Your task to perform on an android device: Show me the Le Smash Food truck restaurant menus.
Image 0: 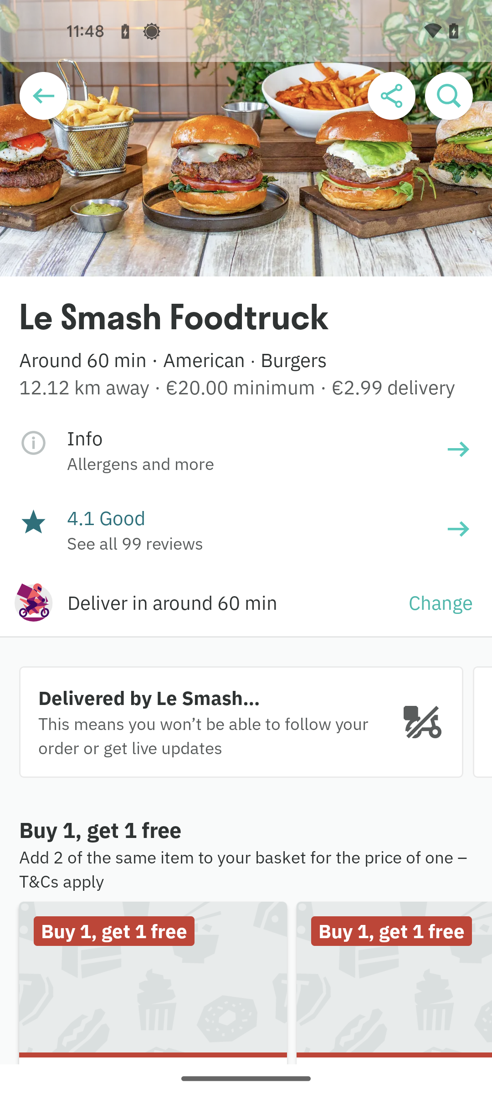
Swipe up to view the menu
Step 0: scroll down
Image 1: 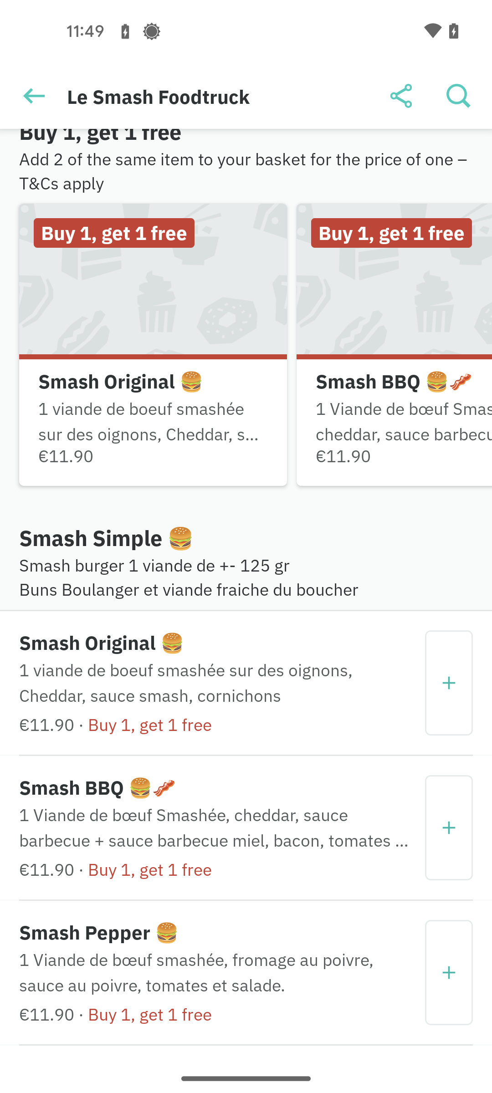
Swipe up to view the menu
Step 1: scroll down
Image 2: 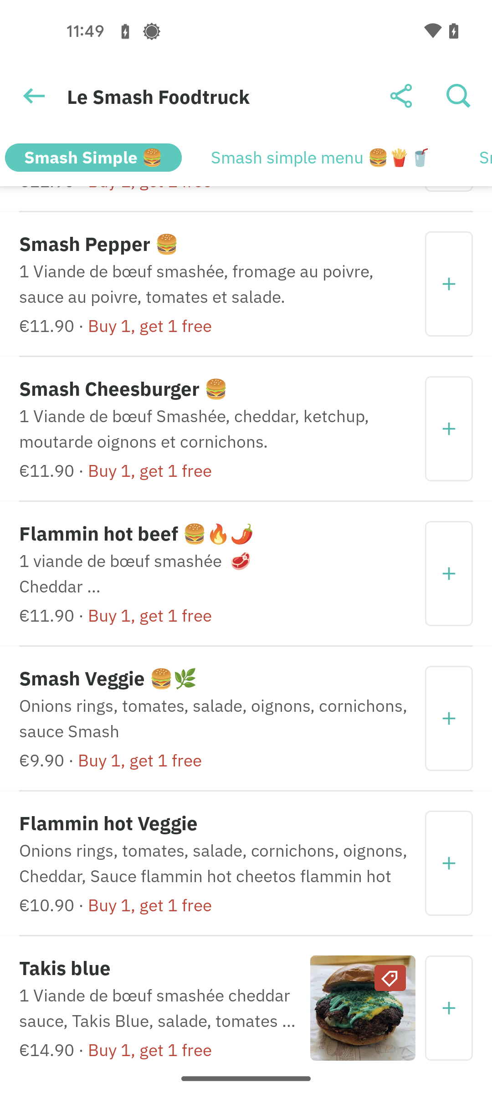
Swipe up to view the menu
Step 2: scroll down
Image 3: 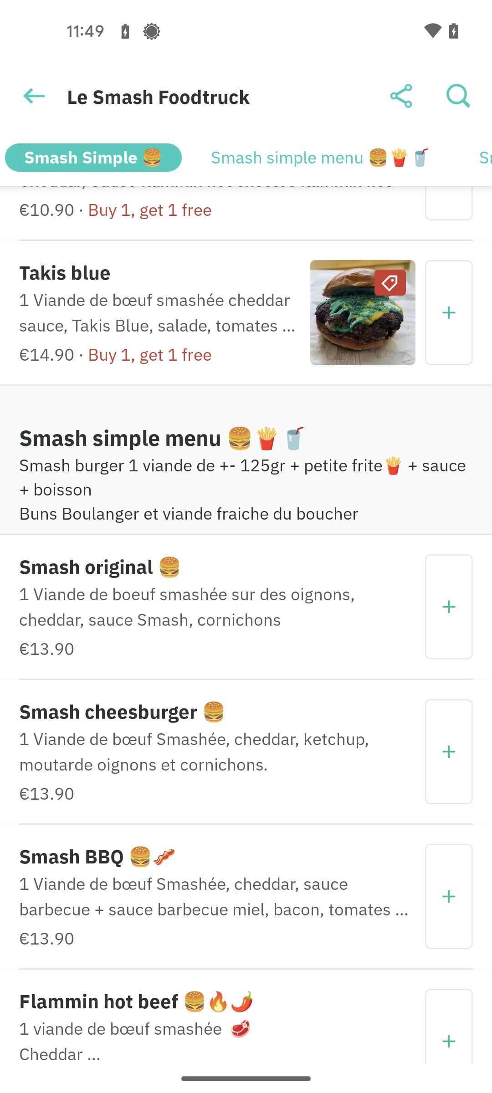
Swipe up to view the menu
Step 3: scroll down
Image 4: 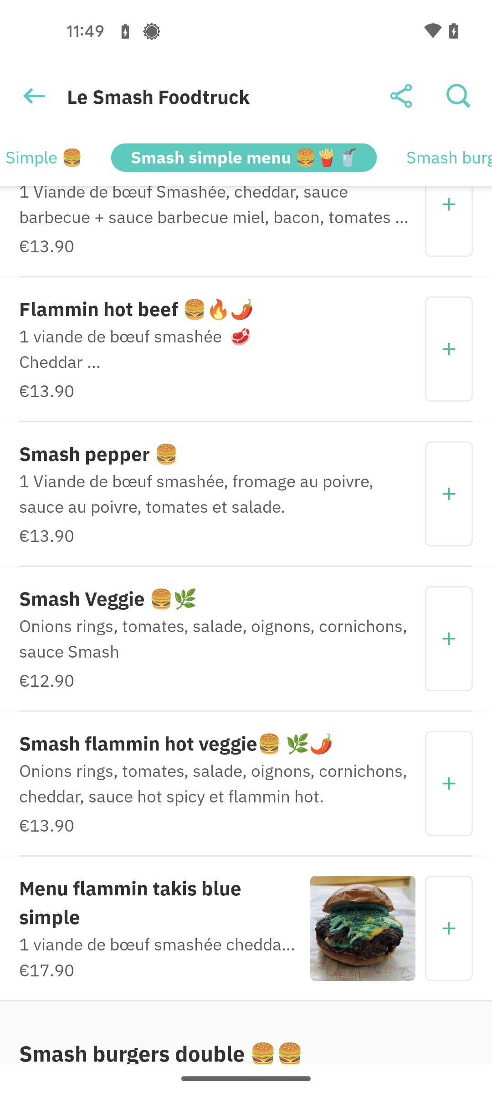
Swipe up to view the menu
Step 4: scroll down